Your task to perform on an android device: I utilized the DMart Ready app to hunt for Sparkling water because I love to Drink it but I'm out of it.
Image 0: 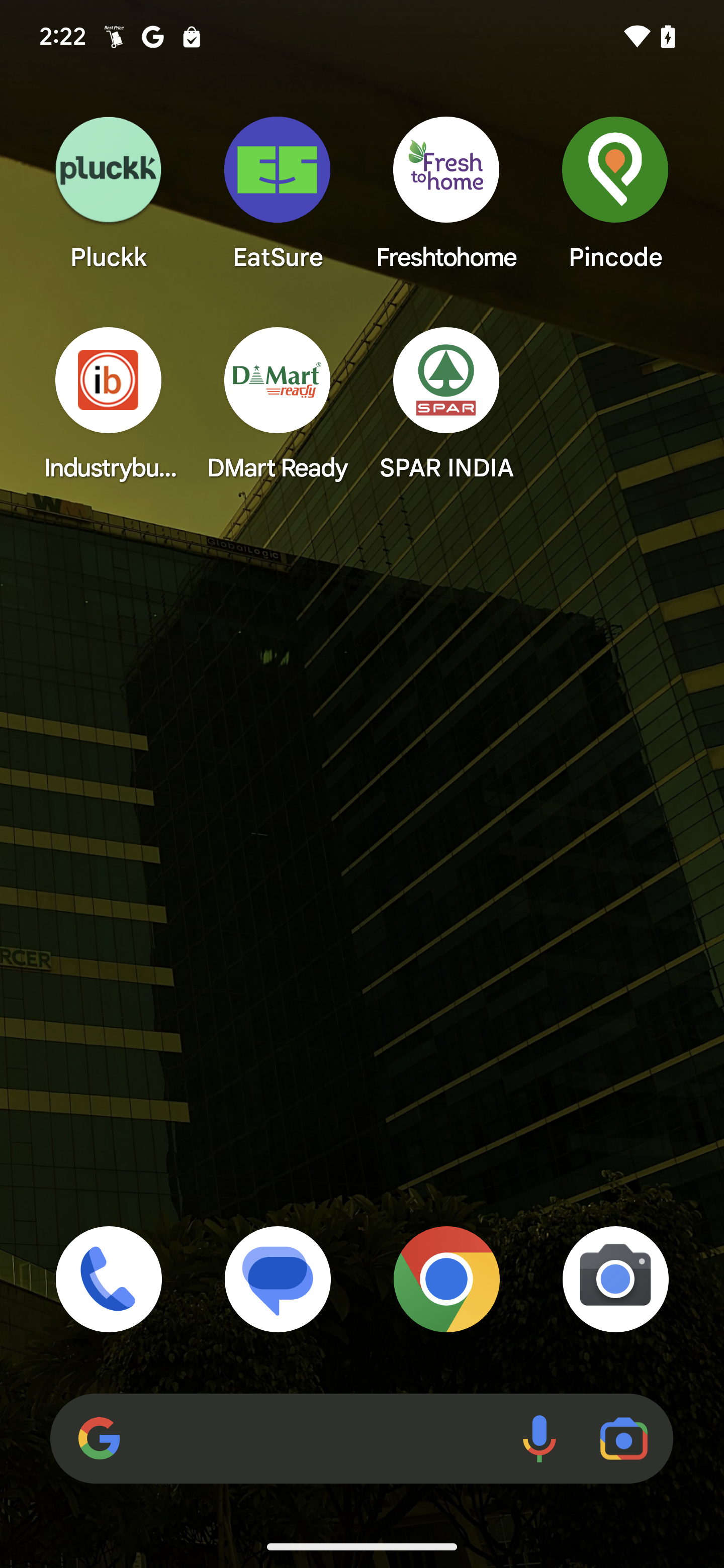
Open DMart Ready app
Step 0: open app "DMart Ready"
Image 1: 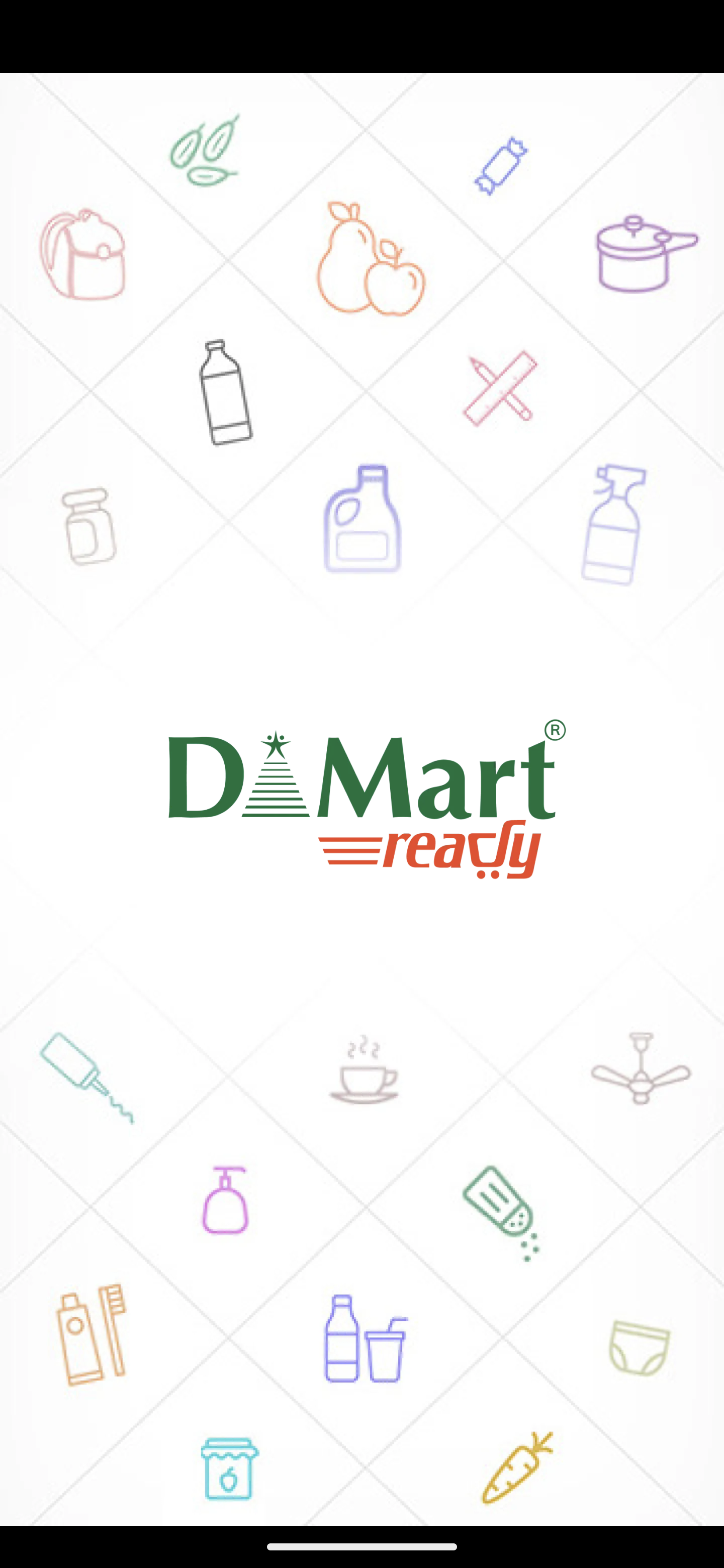
Open DMart Ready app
Step 1: wait
Image 2: 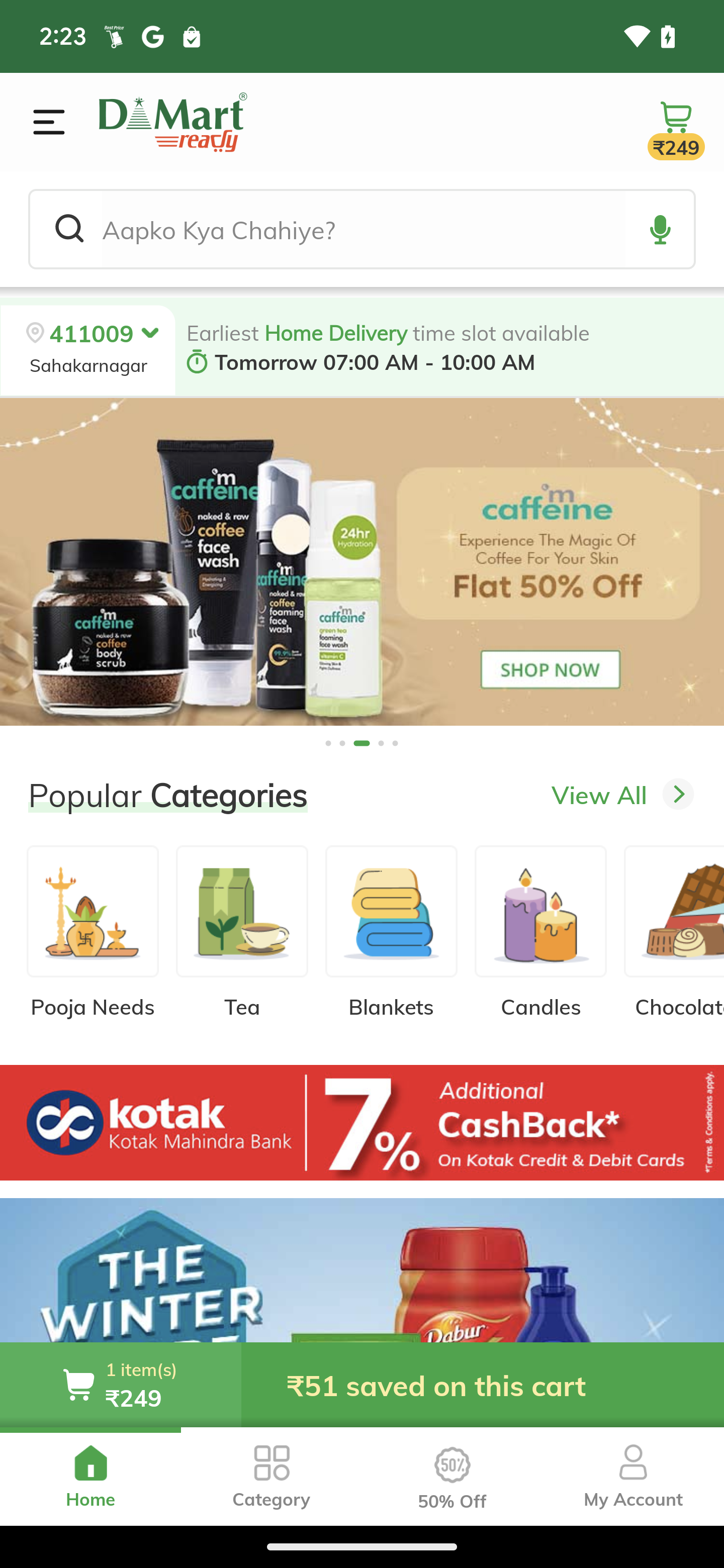
Click on the Search bar 
Step 2: click (364, 229)
Image 3: 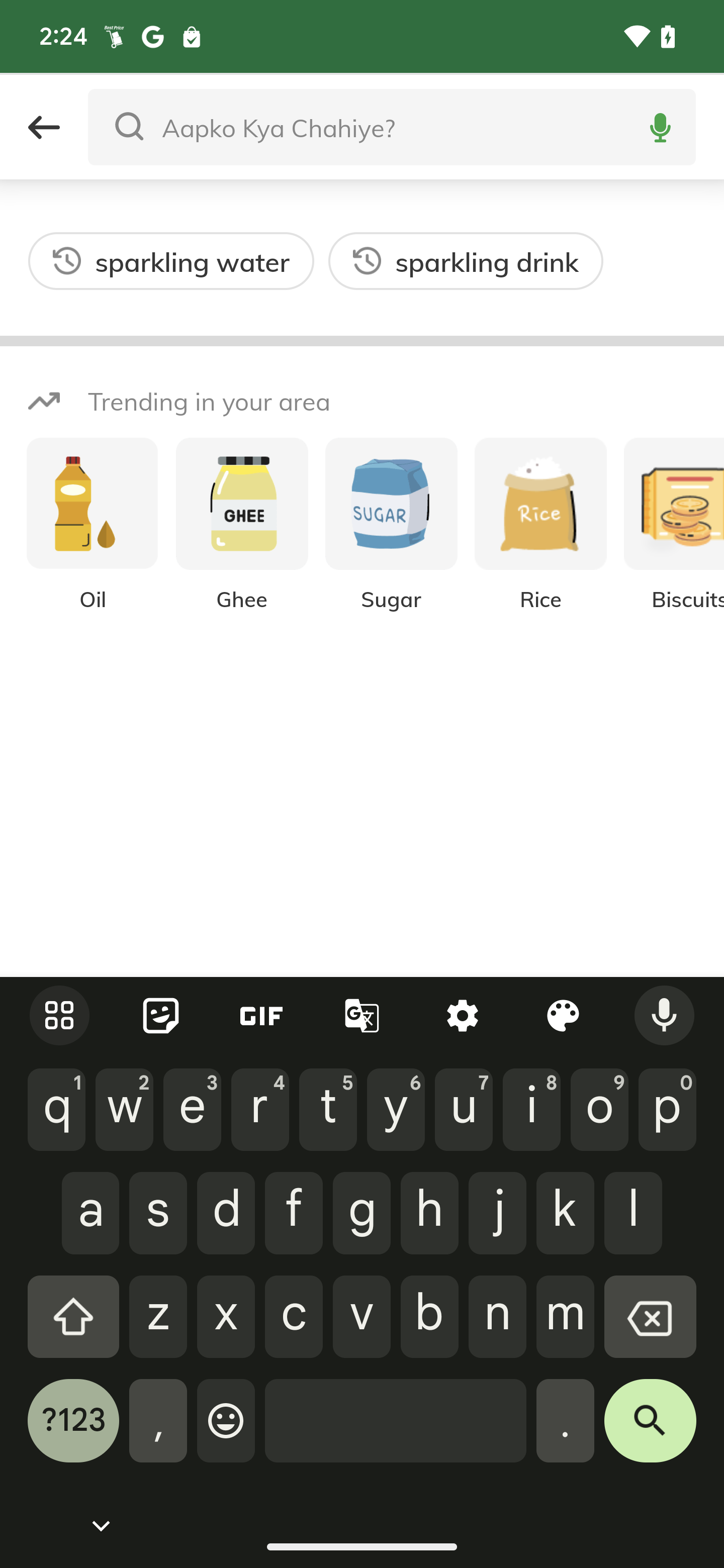
Type Sparkling water in the search bar
Step 3: type "Sparkling water"
Image 4: 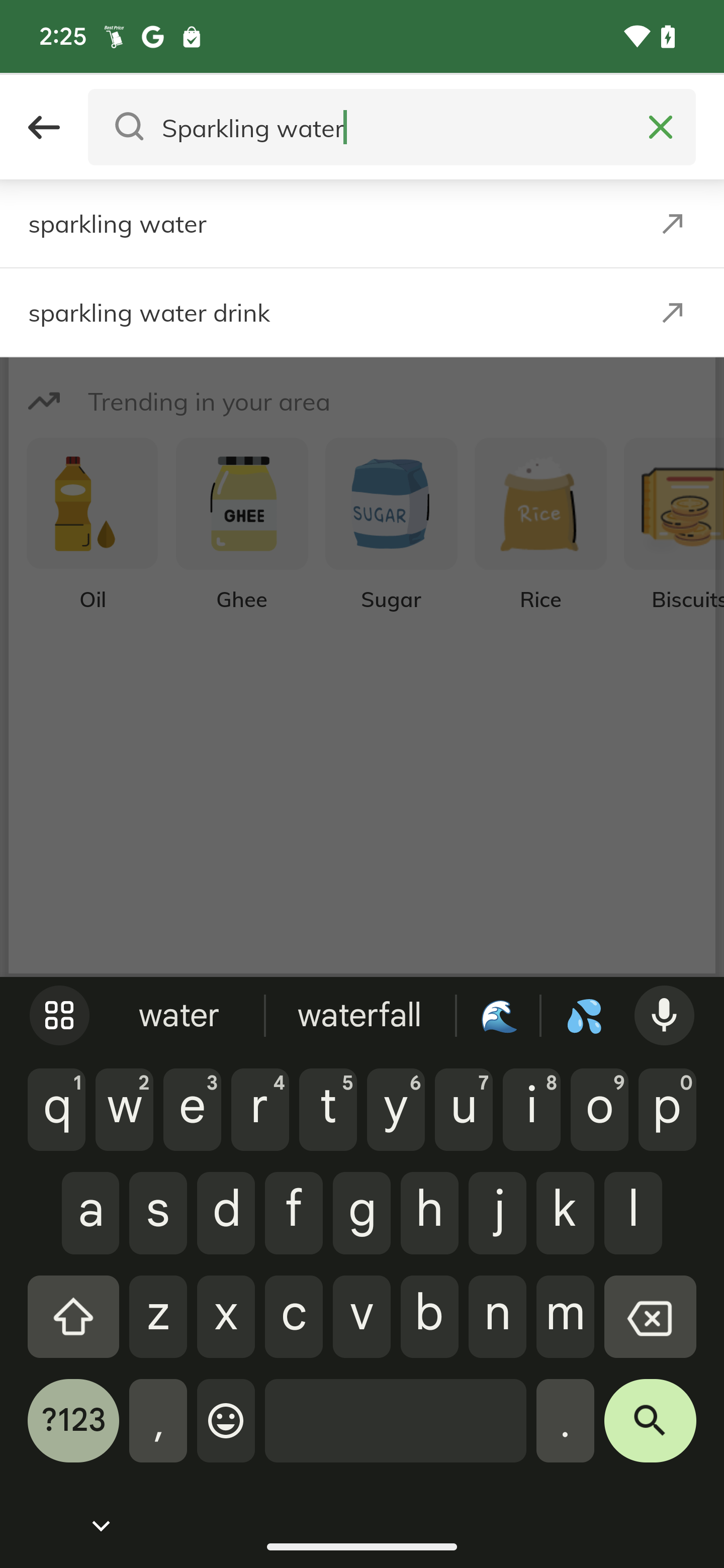
Click on the search icon at the right corner of the keyboard
Step 4: click (650, 1431)